Your task to perform on an android device: Open the  Rareism app and search for Women Shirt
Image 0: 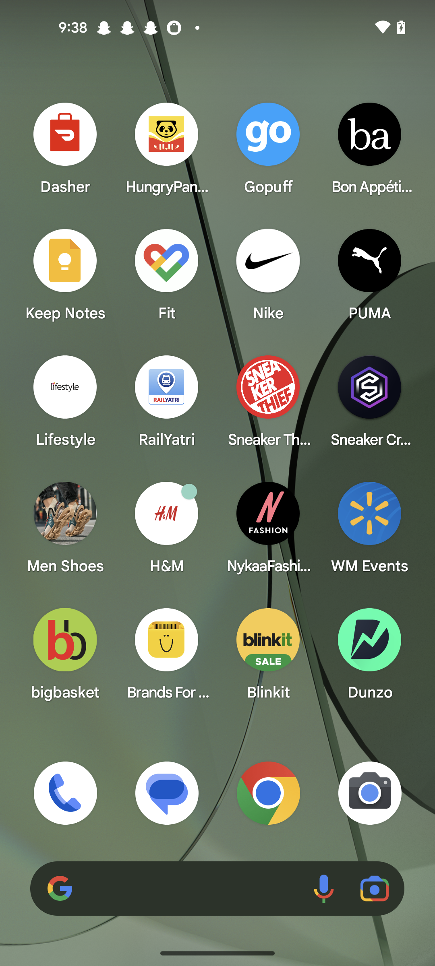
Open the Rareism app
Step 0: open app "RAREISM"
Image 1: 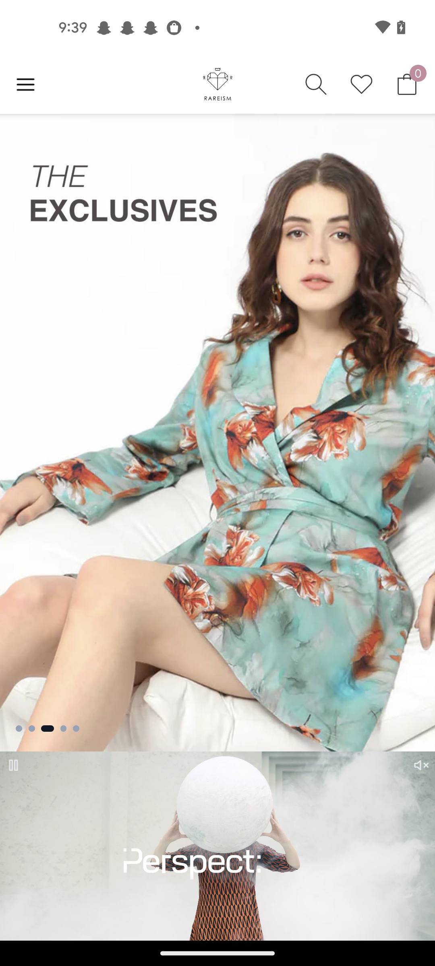
Click on the search icon
Step 1: click (315, 84)
Image 2: 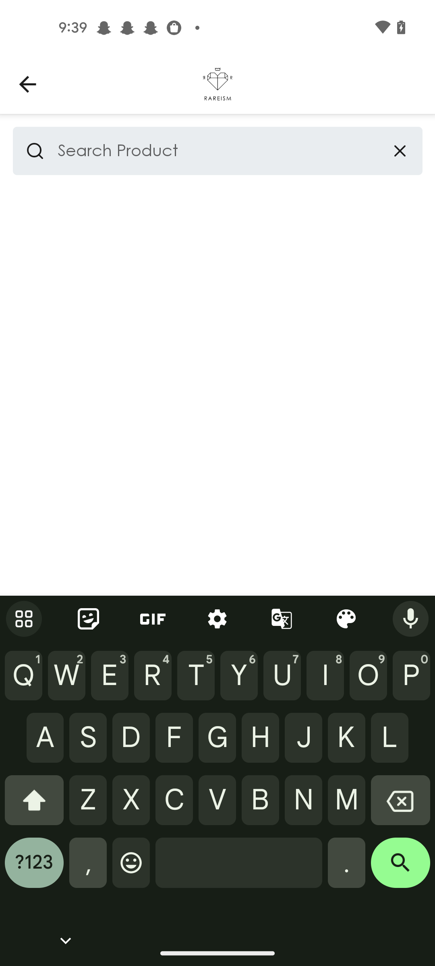
Enter a product as Women Shirt
Step 2: type "Women Shirt"
Image 3: 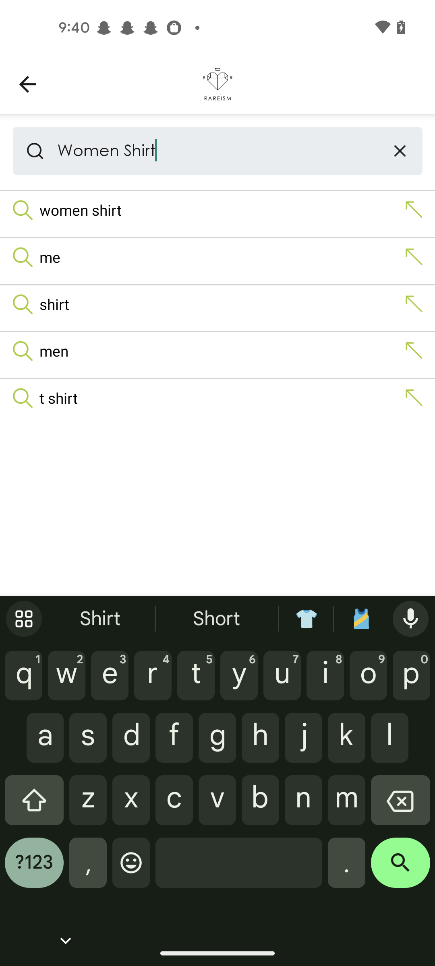
Click on the search icon
Step 3: click (400, 869)
Image 4: 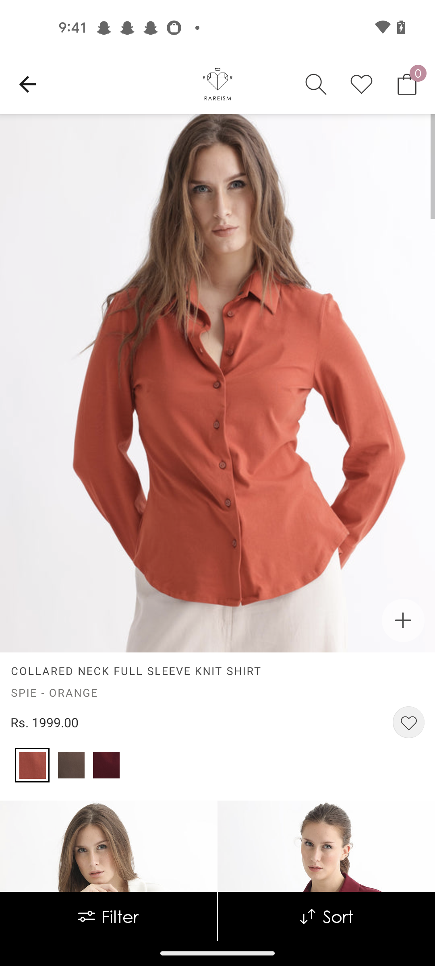
Swipe up
Step 4: scroll down